Your task to perform on an android device: Open the English dictionary app and look up the meaning of tenuous.
Image 0: 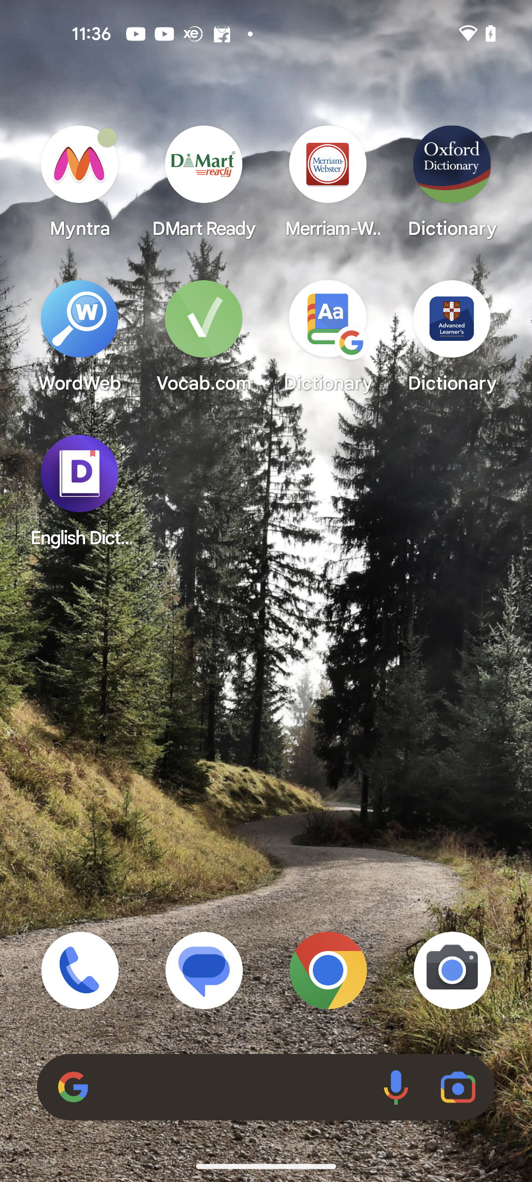
Open the English dictionary app.
Step 0: open app "English Dictionary"
Image 1: 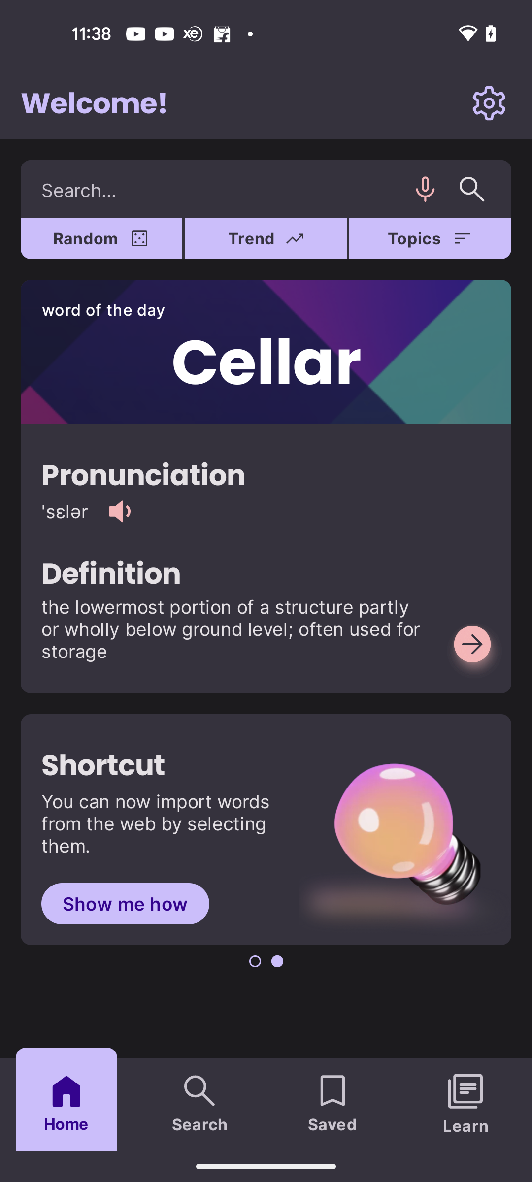
Click on the search bar.
Step 1: click (266, 189)
Image 2: 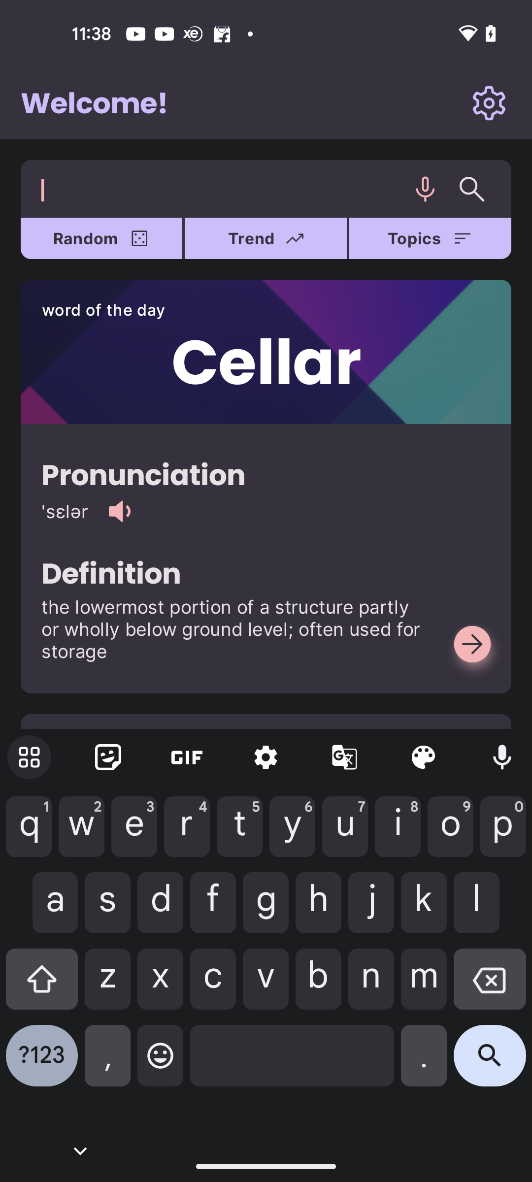
Type "tenuous" in the search bar.
Step 2: type "tenuous"
Image 3: 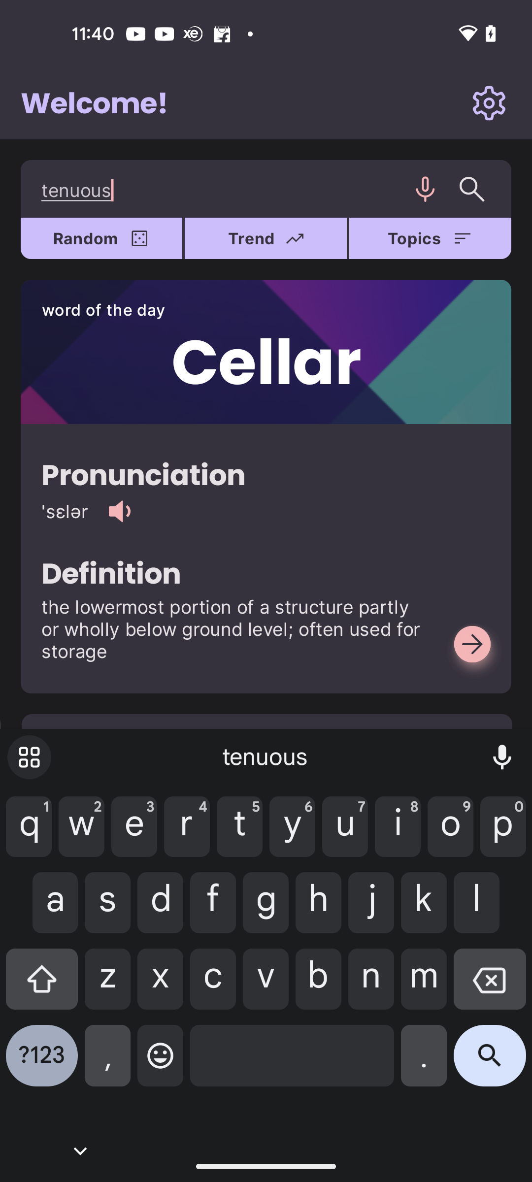
Click on the search icon.
Step 3: click (266, 189)
Image 4: 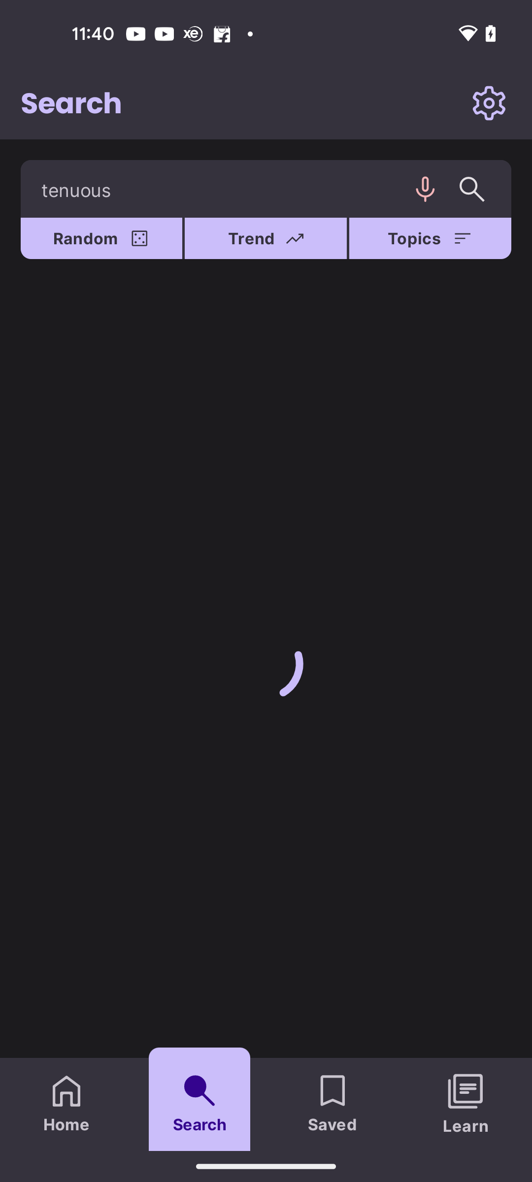
Click on the search icon.
Step 4: wait